Your task to perform on an android device: My wife tells me that she is trying to sing a song in a new way and I have to record and save her song again, so save this new recording of her song in the Easy Voice Recorder app.
Image 0: 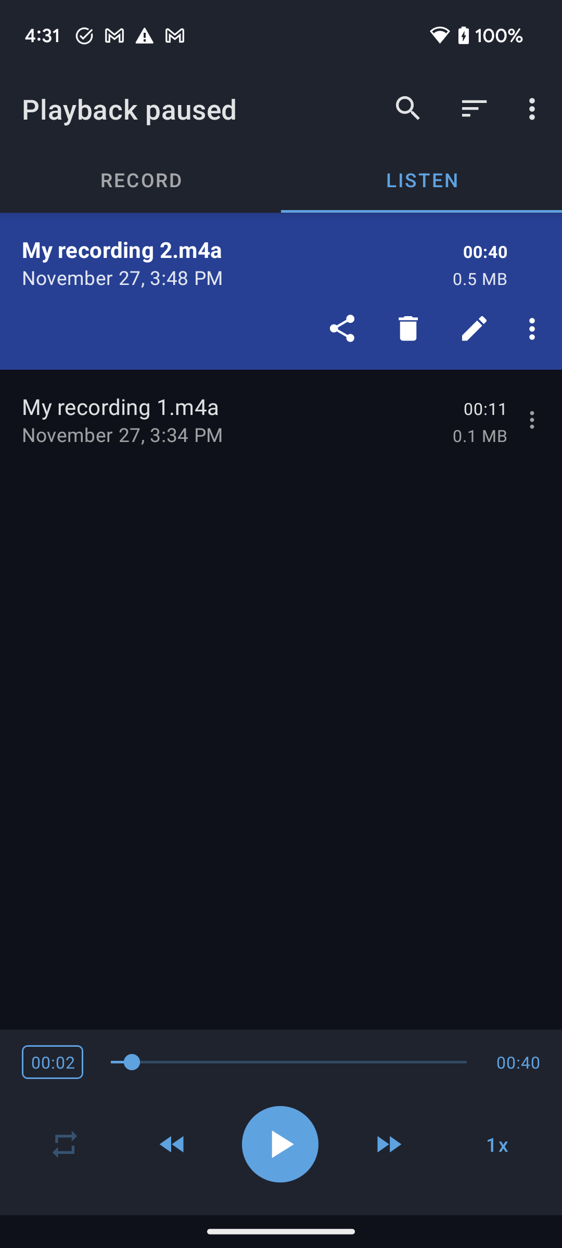
Click on the Record tab at the top of the screen to record my wife's voice.
Step 0: click (140, 179)
Image 1: 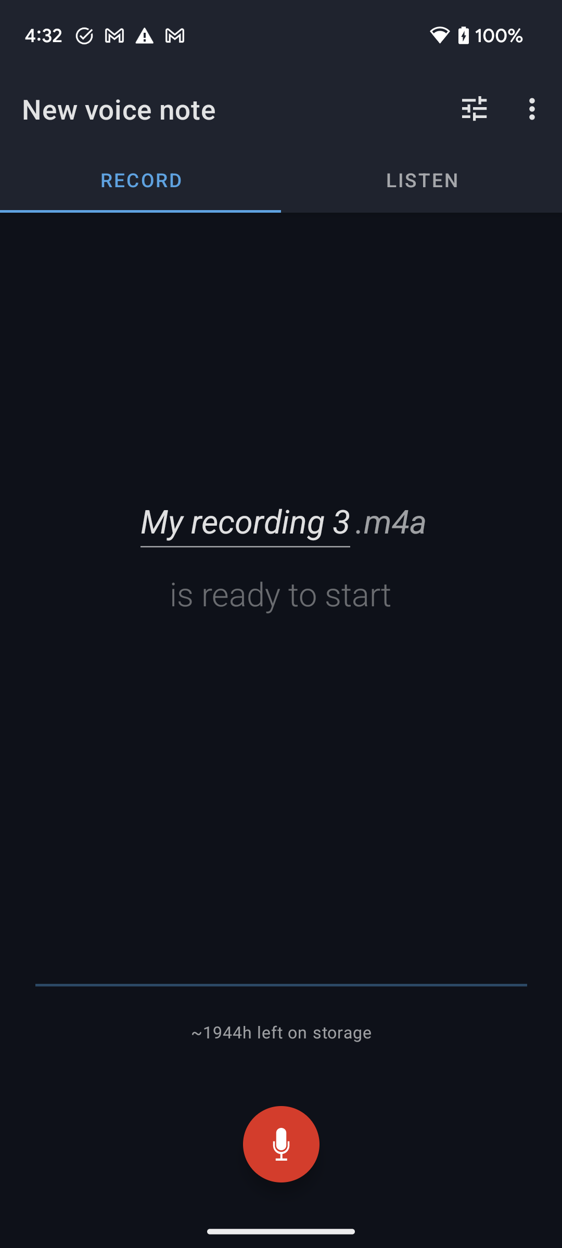
Click on the record button to record my wife's voice.
Step 1: click (281, 1144)
Image 2: 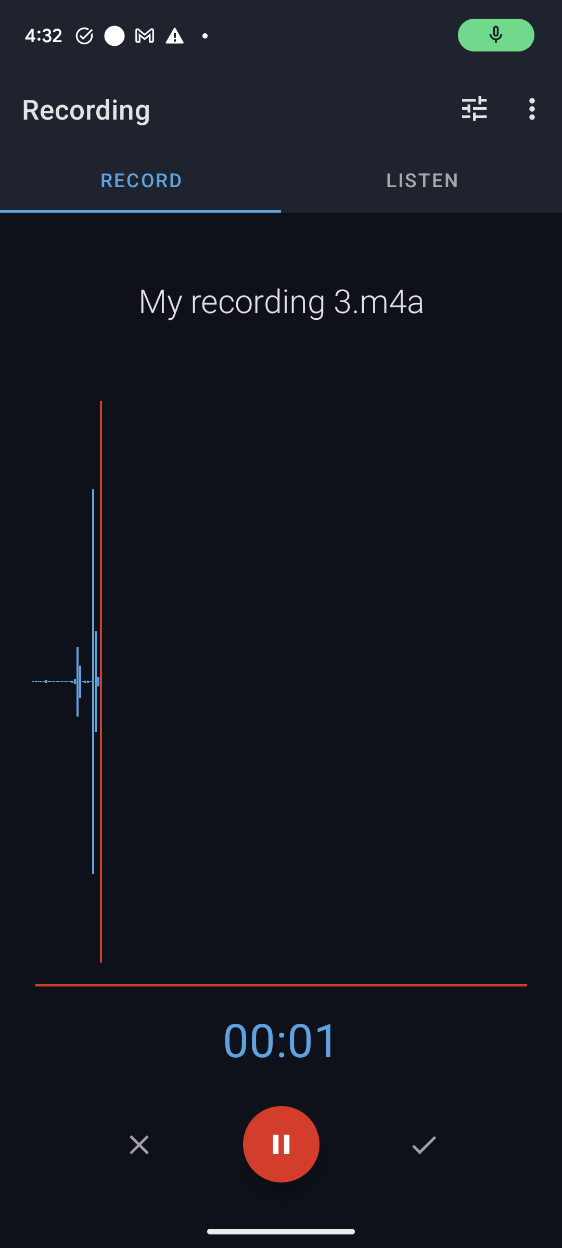
Click on the pause button to stop the recording.
Step 2: click (281, 1144)